Your task to perform on an android device: I want to share a new car slide.
Image 0: 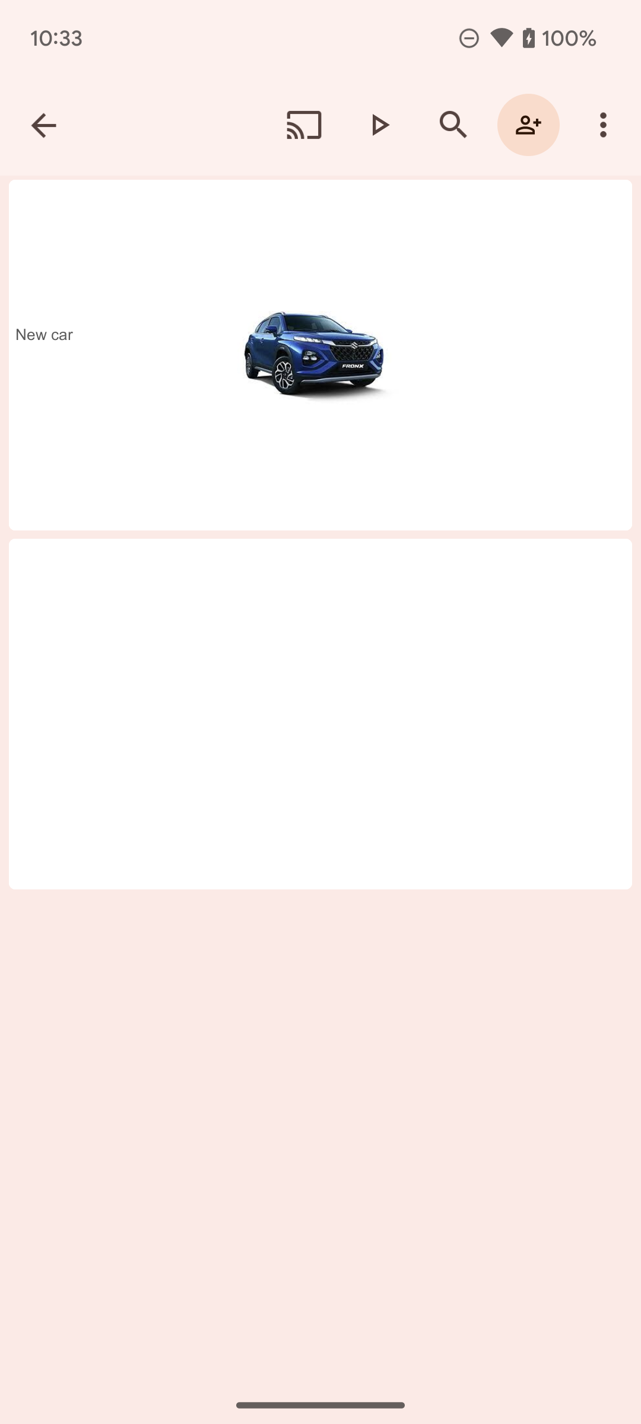
Click on the share icon on the screen.
Step 0: click (528, 125)
Image 1: 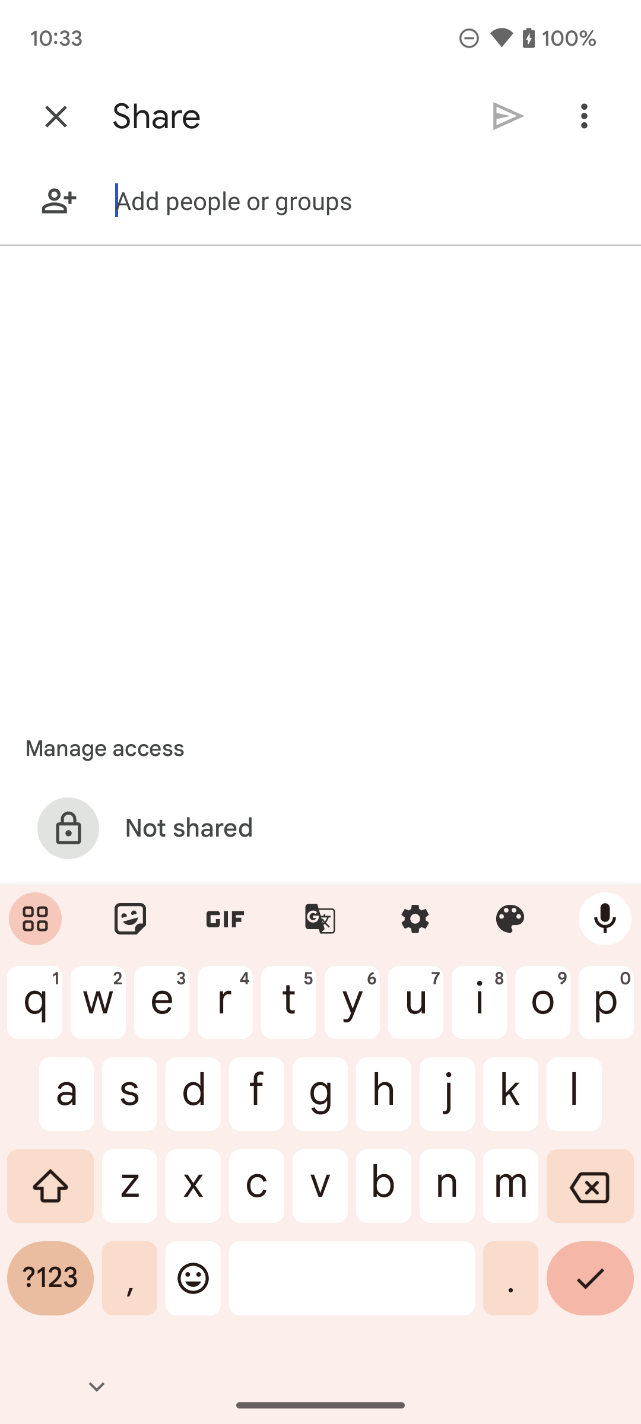
Type lucaskramer733@gmail.com on the screen.
Step 1: type "lucaskramer733@gmail.com"
Image 2: 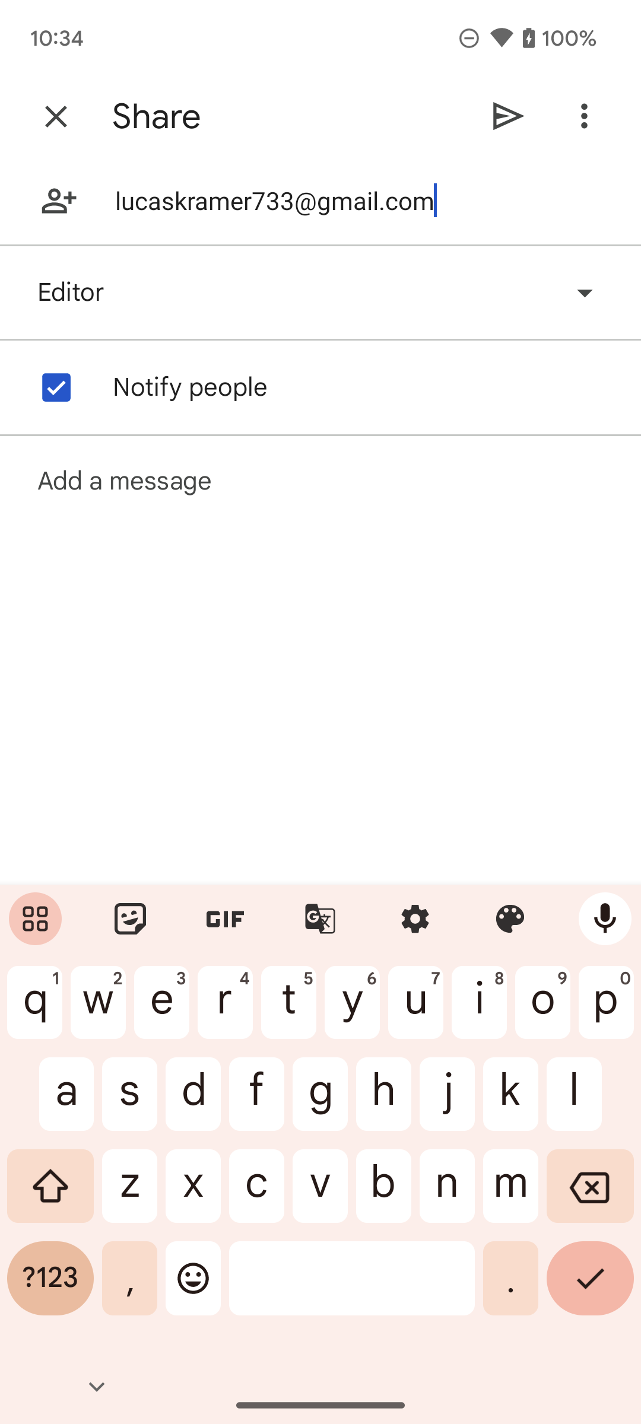
Click on the send icon on the screen.
Step 2: click (509, 116)